Your task to perform on an android device: I will meditate today for 10 minutes, so on the Insight timer app, set the meditation duration to 10 minutes and the ambient sound to Bird Song, and start the meditation.
Image 0: 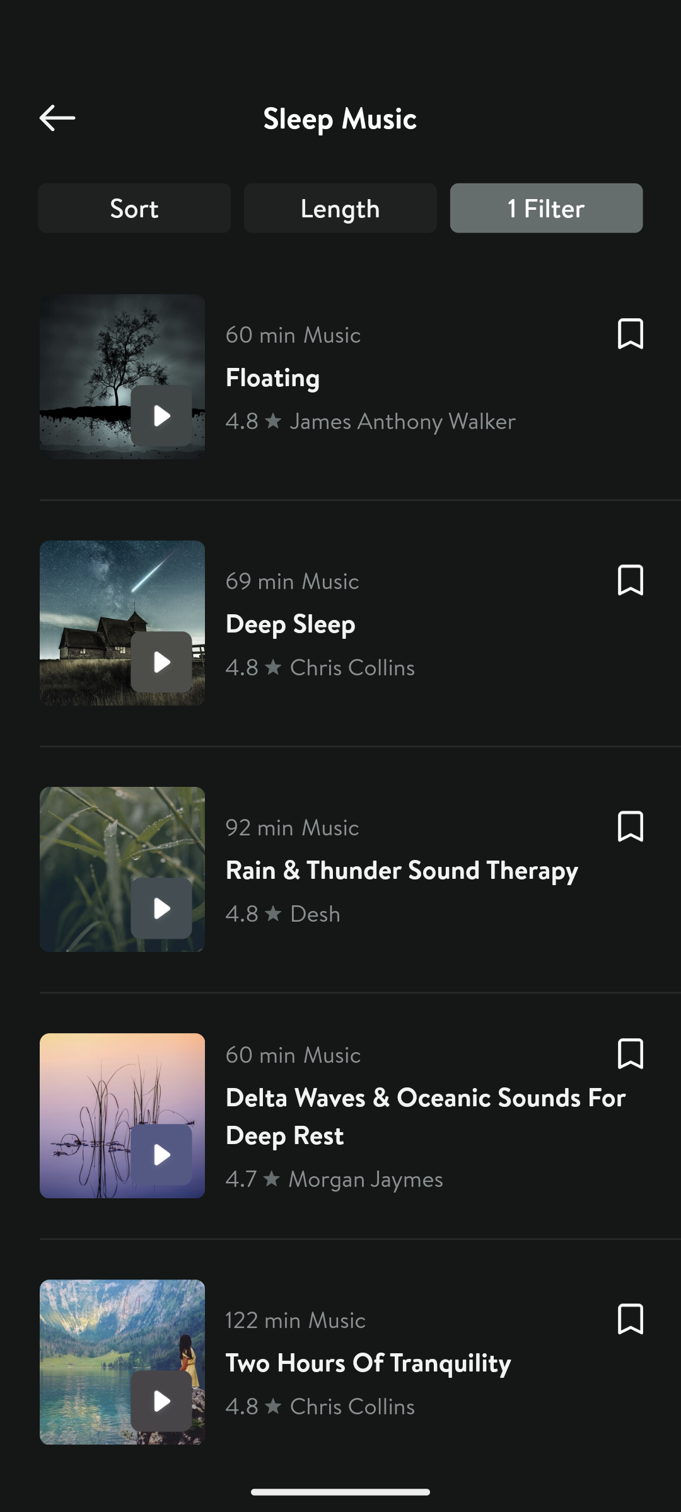
Go back to the previous page.
Step 0: press back button
Image 1: 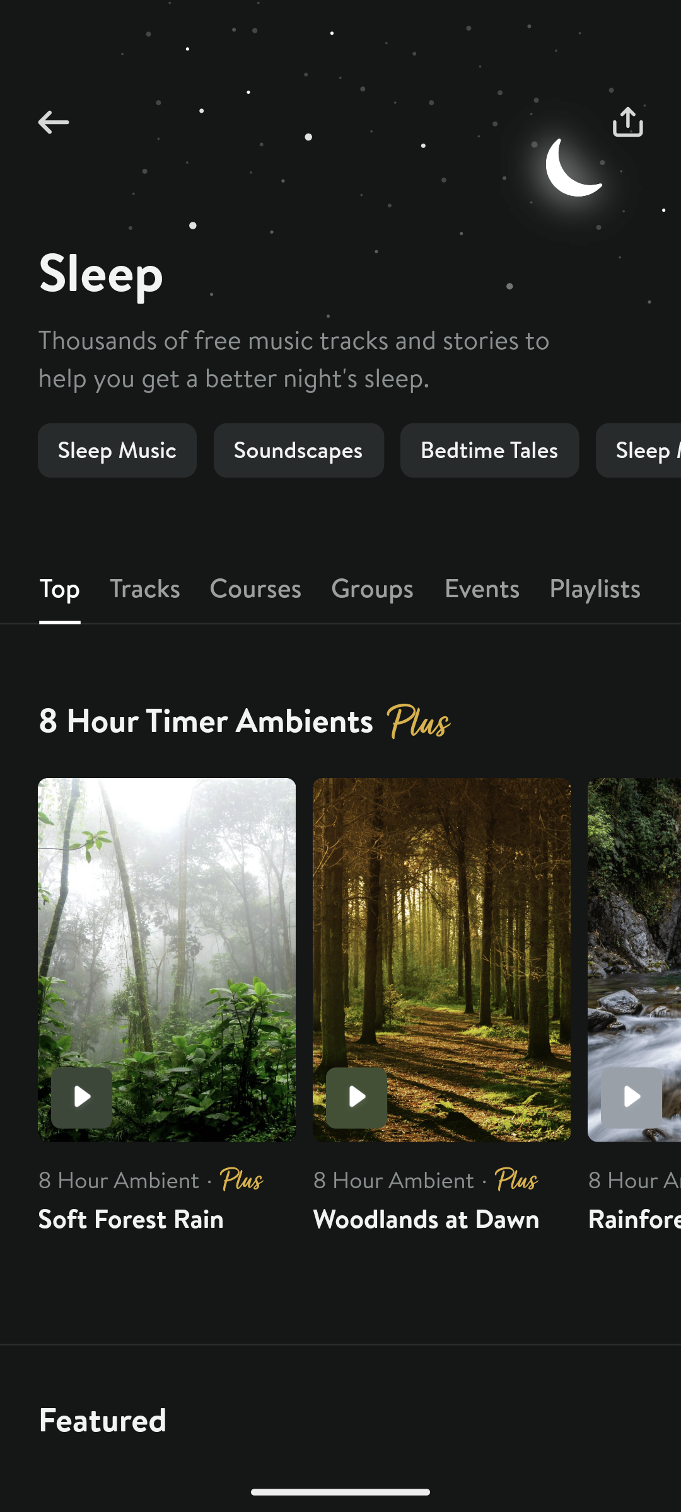
Go back to the previous page.
Step 1: press back button
Image 2: 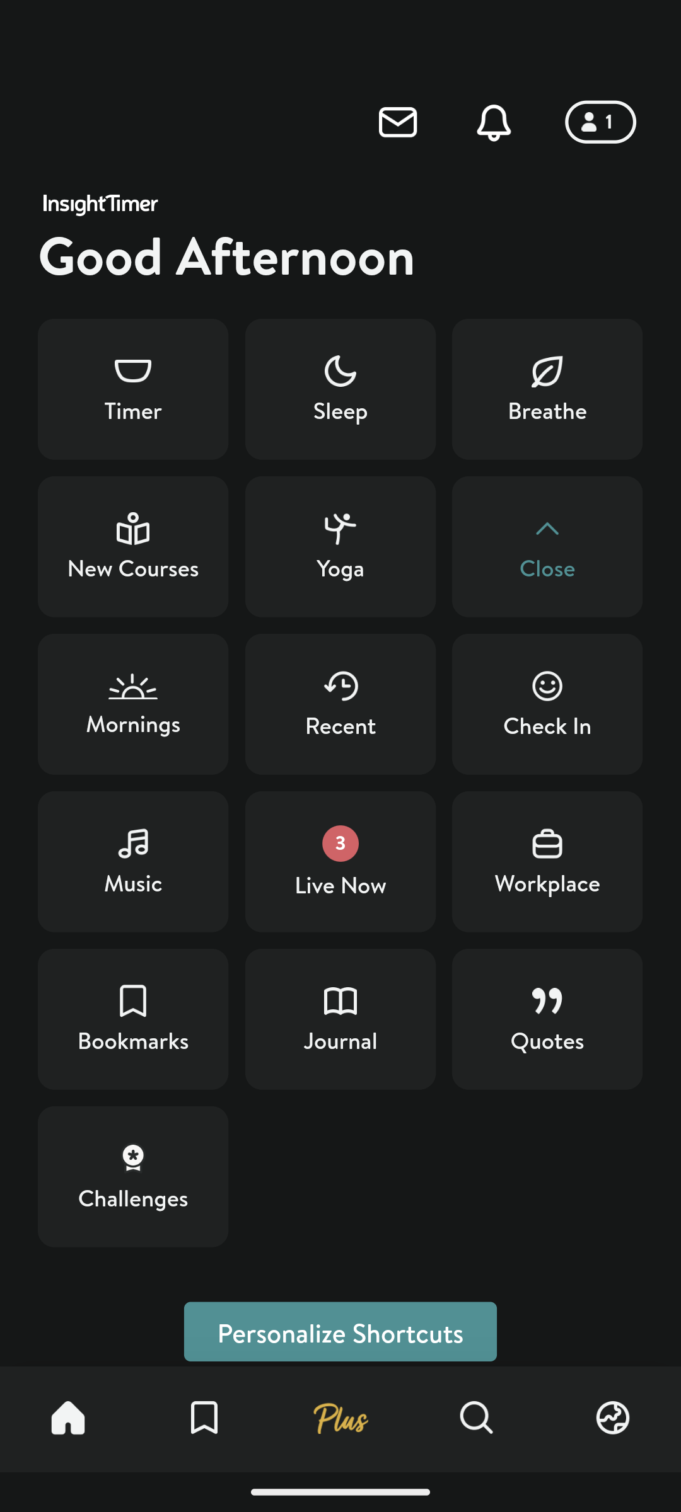
Open the Timer Tab.
Step 2: click (133, 389)
Image 3: 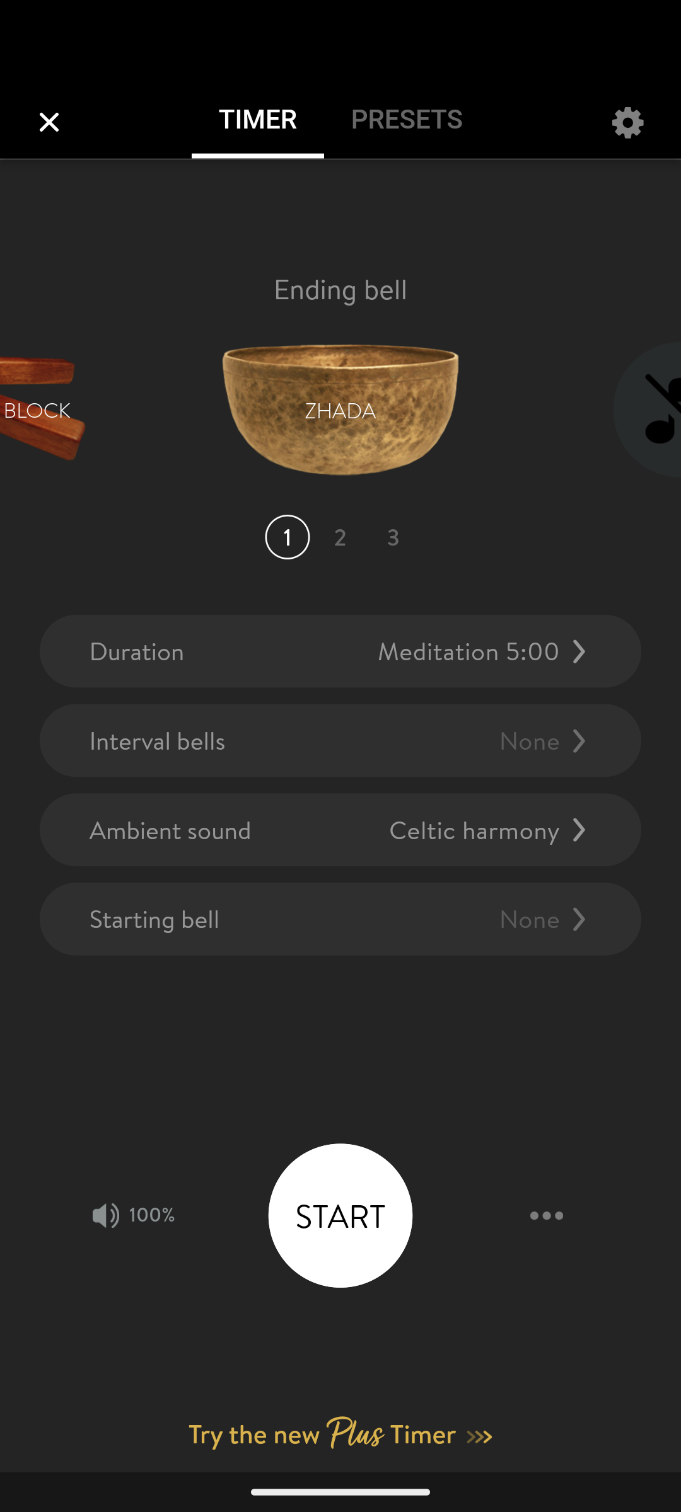
Click on the Duration tab.
Step 3: click (340, 651)
Image 4: 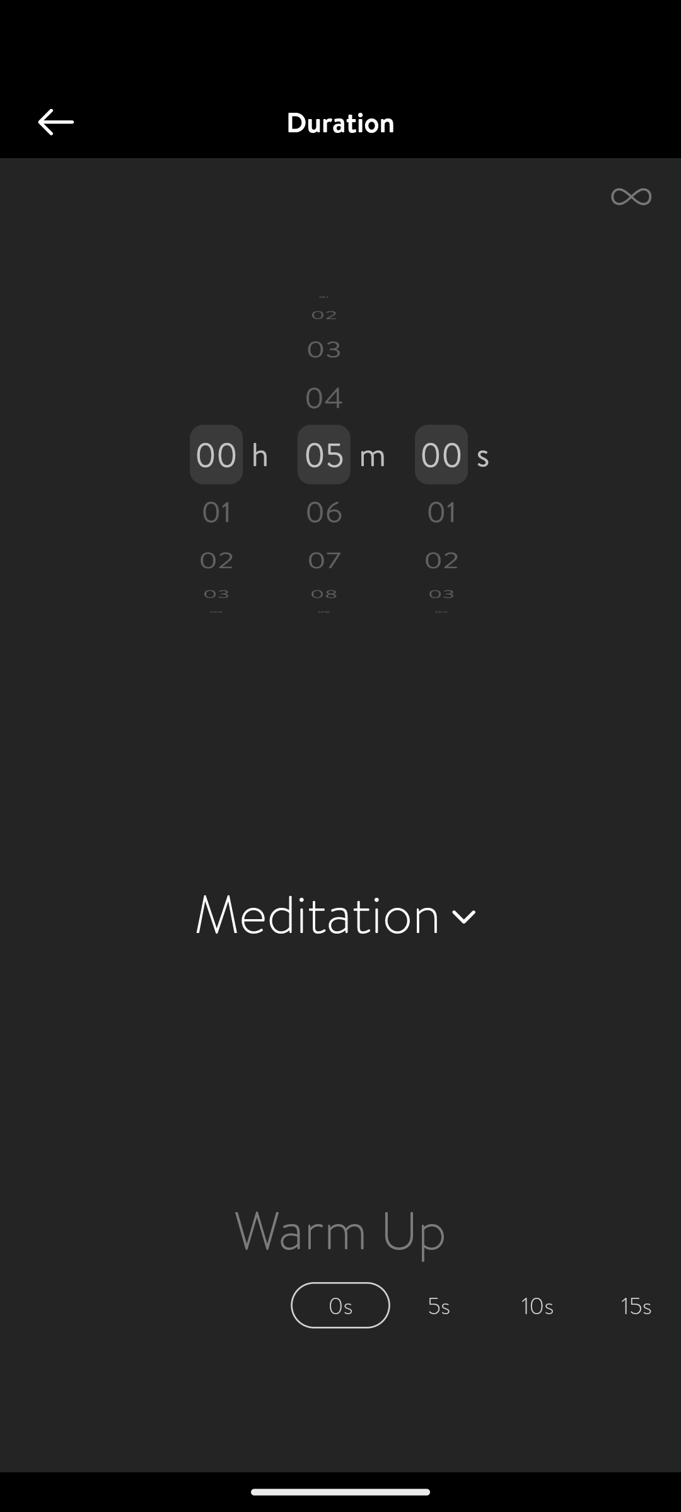
Scroll the Minutes Bar to the 10.
Step 4: scroll down
Image 5: 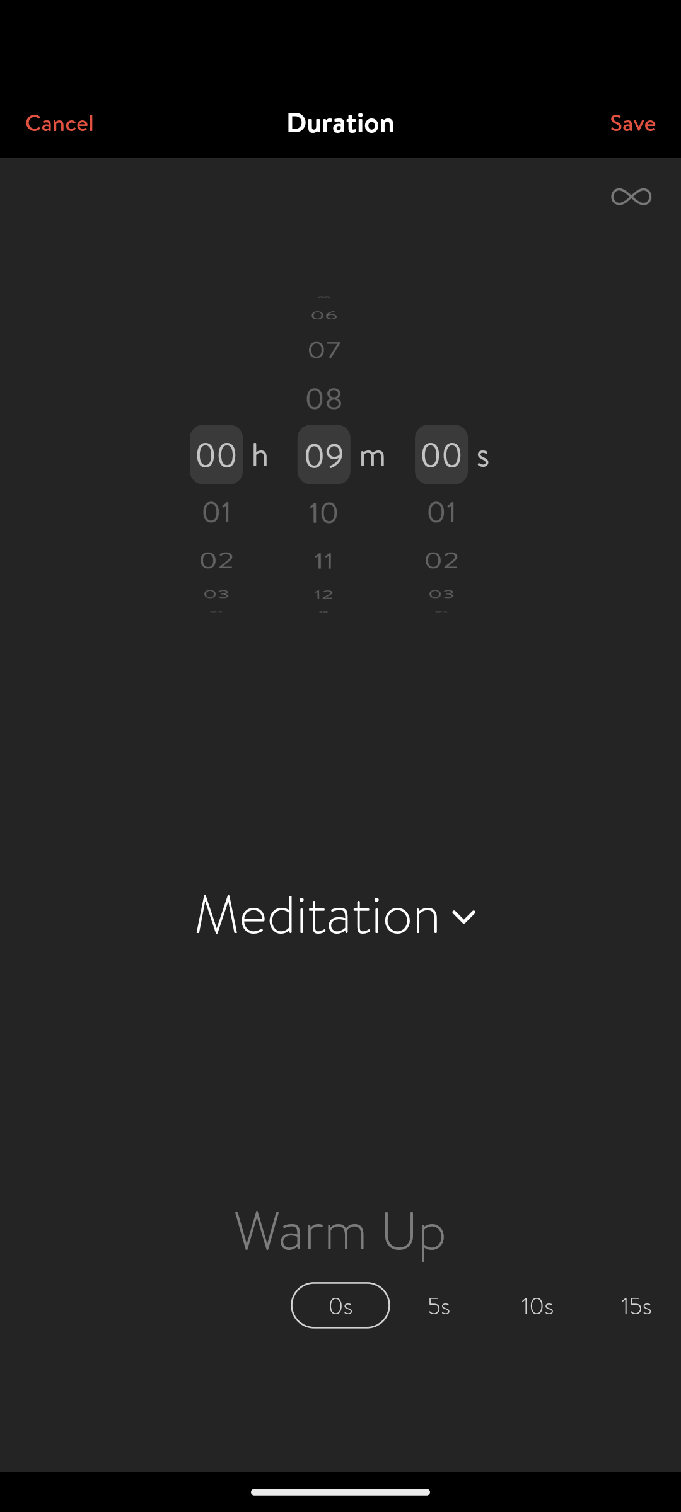
Scroll the Minutes Bar to the 10.
Step 5: scroll down
Image 6: 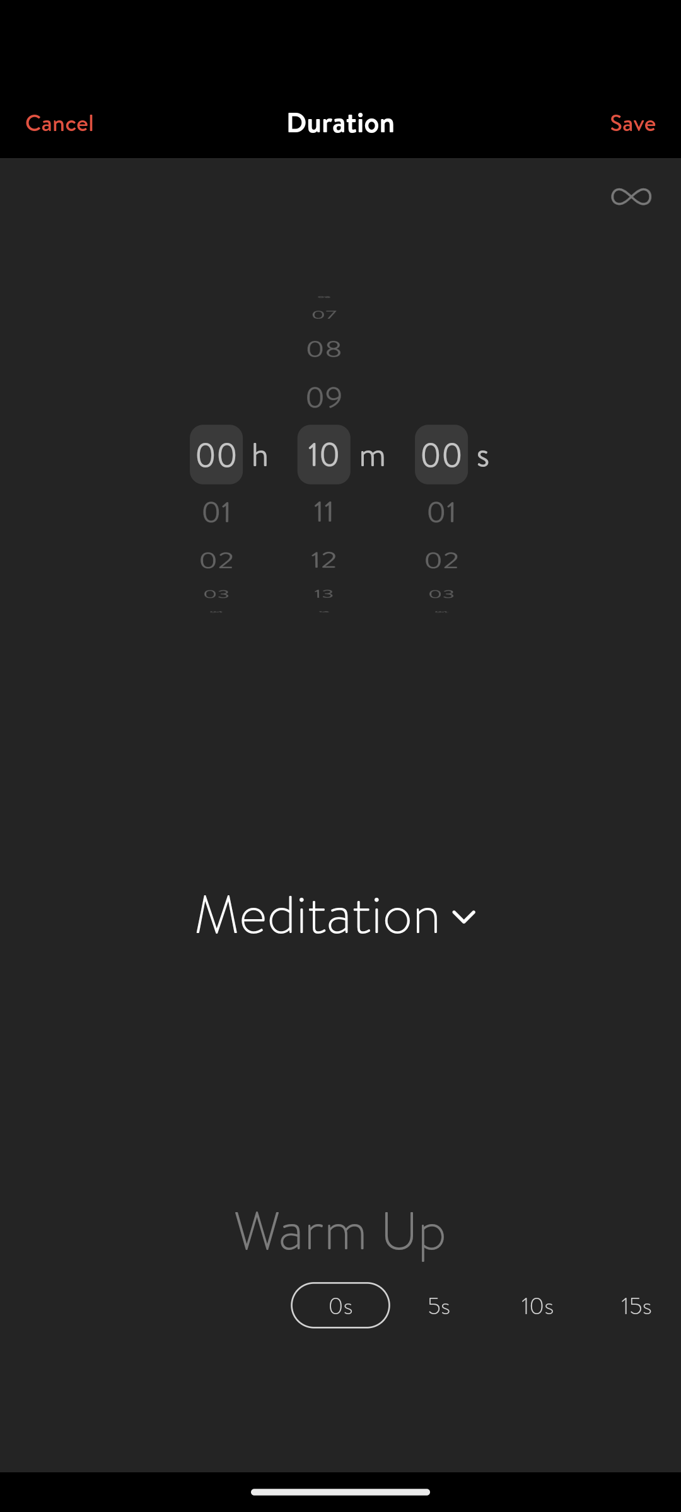
Click on the save tab at the top right corner of the screen.
Step 6: click (629, 122)
Image 7: 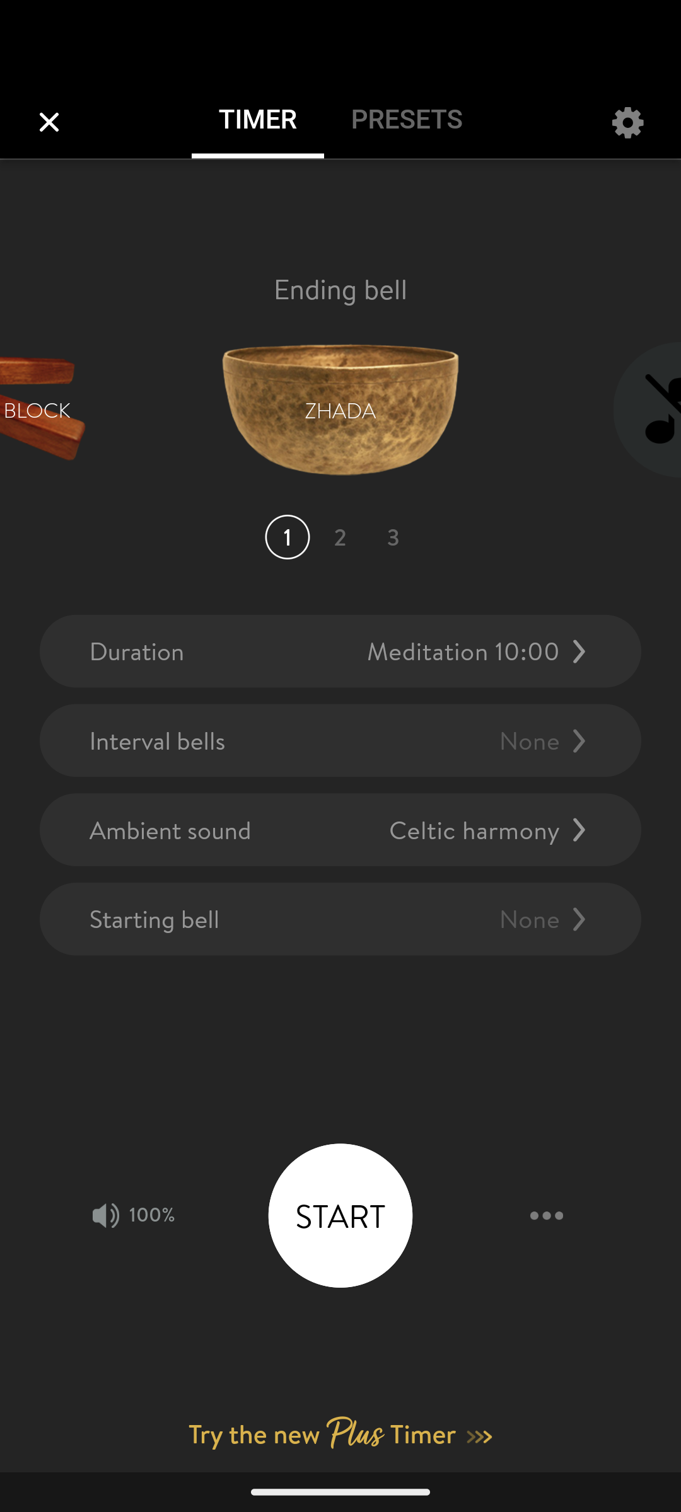
Click on the Tab Ambient Sound.
Step 7: click (340, 829)
Image 8: 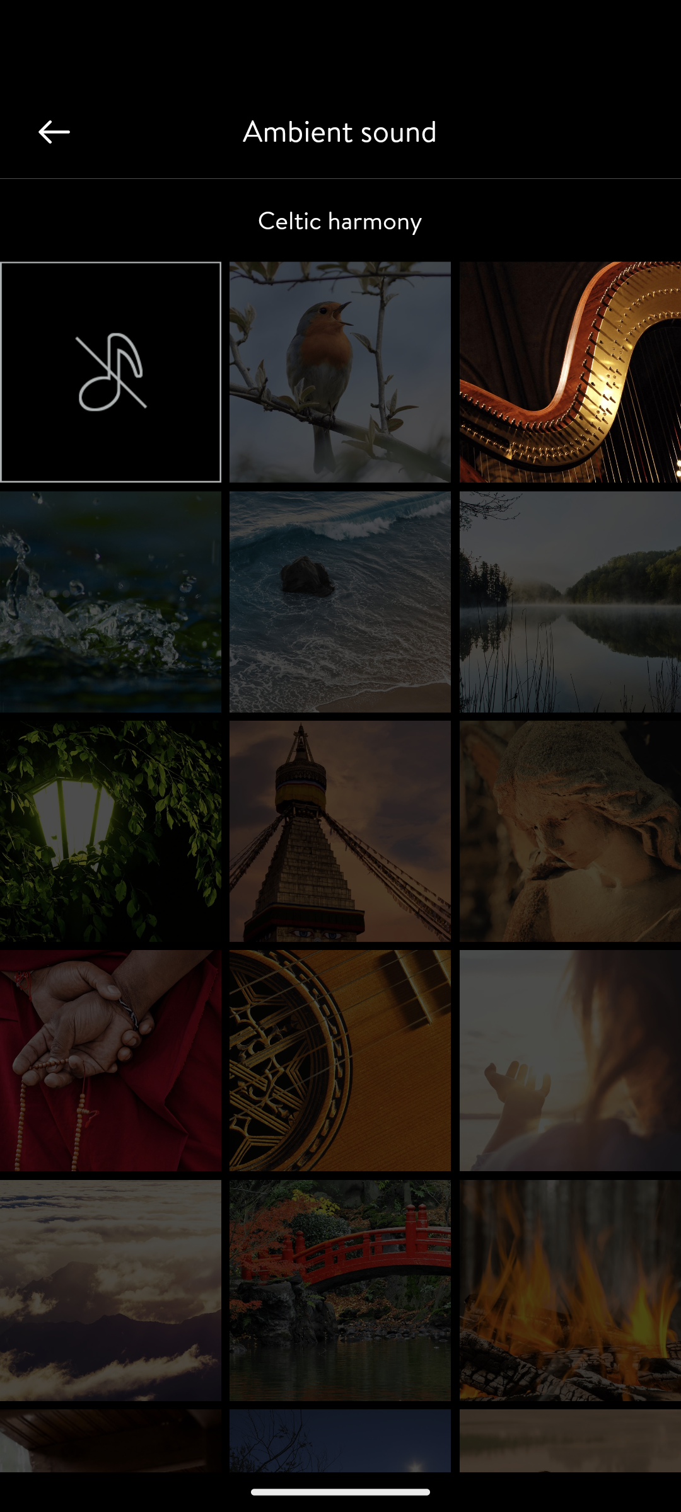
Click on the Bird image.
Step 8: click (274, 347)
Image 9: 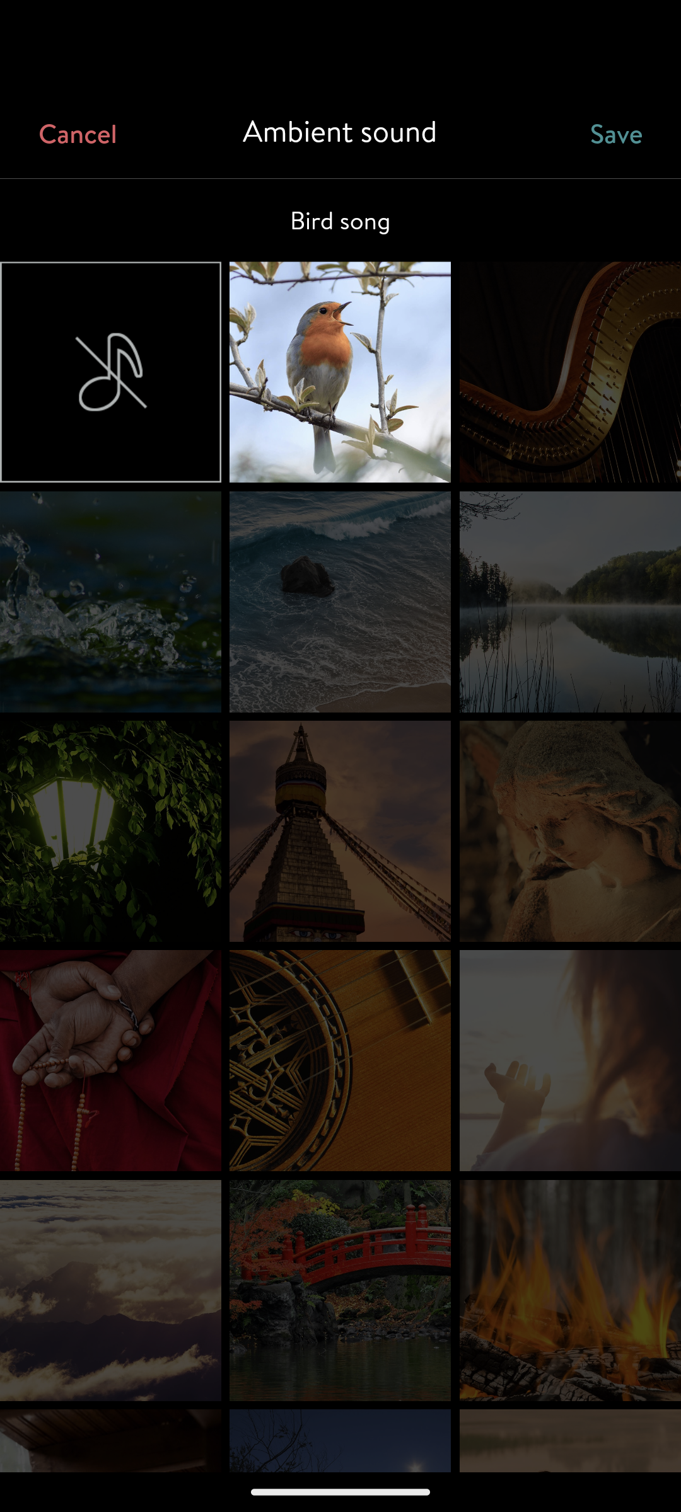
Click on the save tab at the top right corner of the screen.
Step 9: click (616, 132)
Image 10: 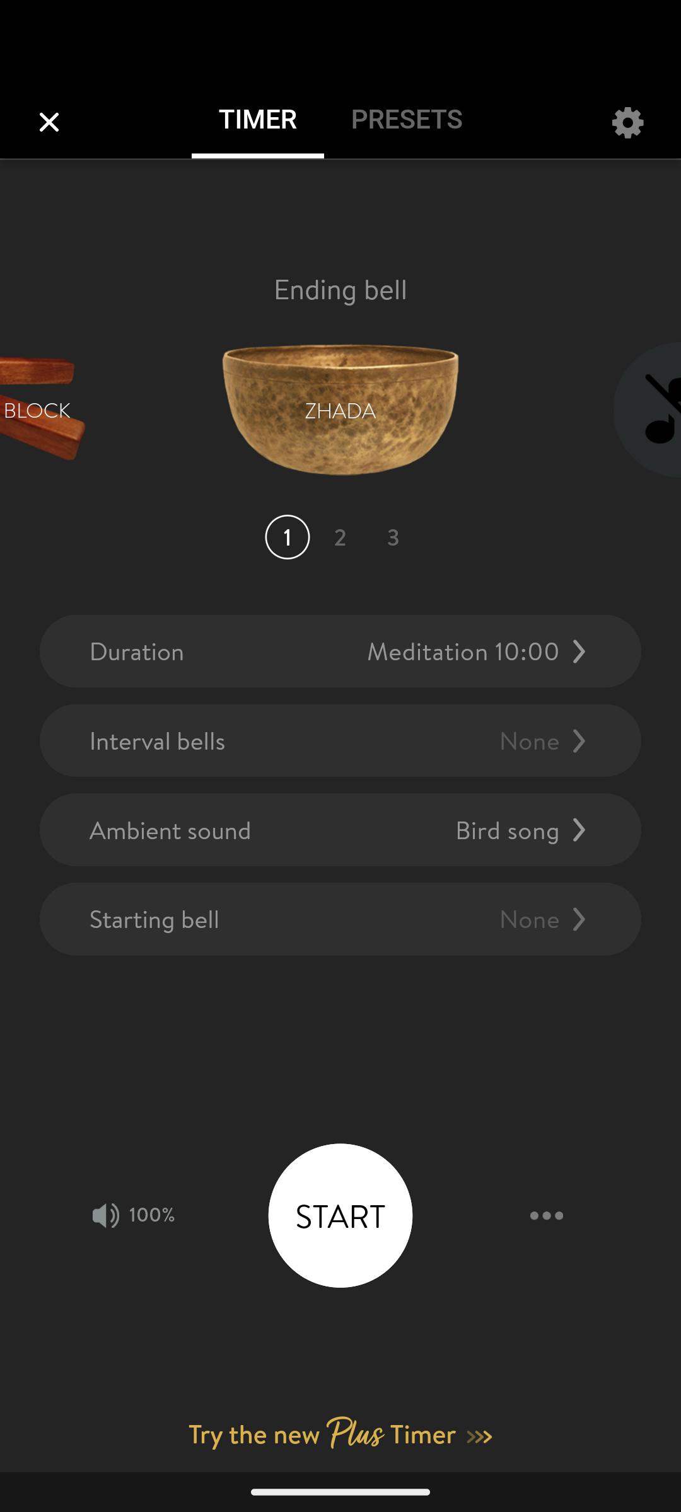
Click on the Start Button.
Step 10: click (340, 1215)